Your task to perform on an android device: Open the 1Weather app, Configure the current location in the app
Image 0: 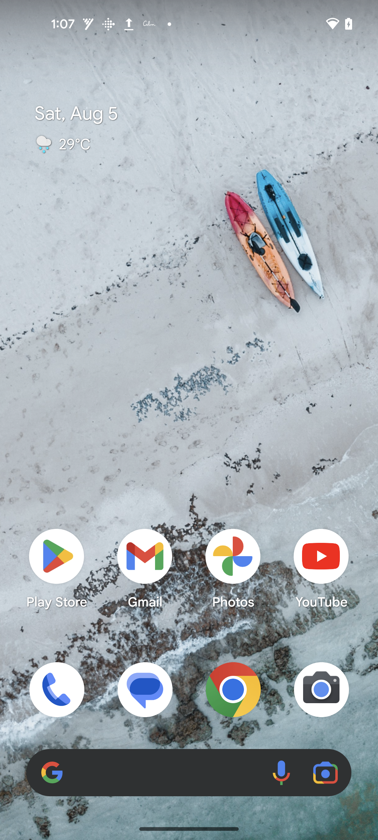
Open the  1Weather app
Step 0: open app "1Weather"
Image 1: 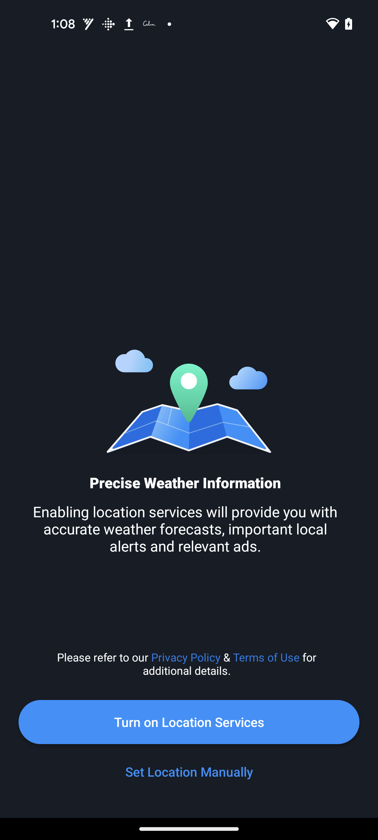
Click on the Turn on Location Services button
Step 1: click (189, 722)
Image 2: 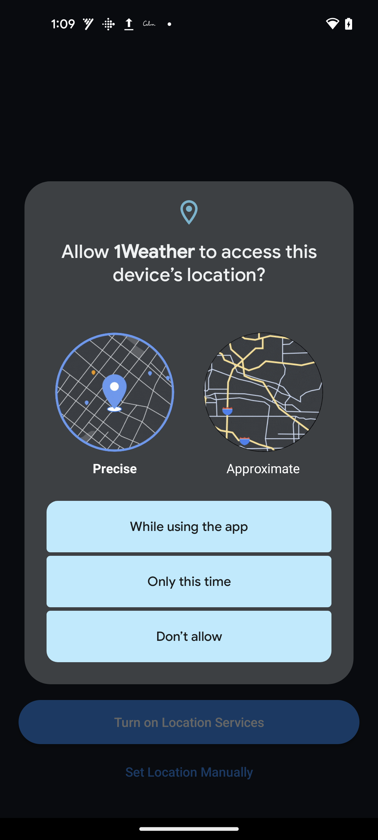
Click on the While using the app button at the window
Step 2: click (189, 526)
Image 3: 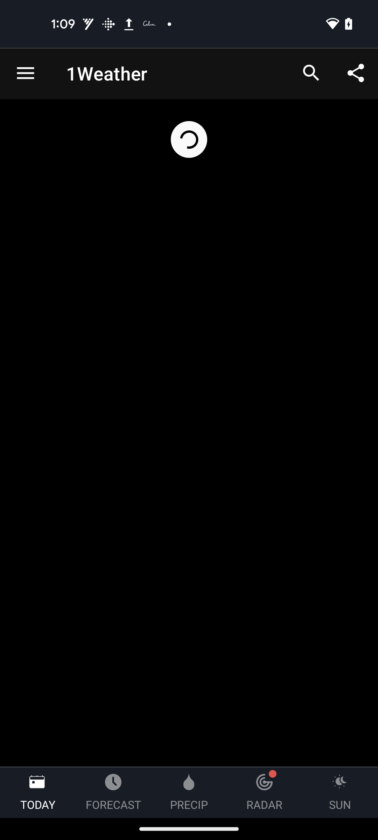
Click on the While using the app button at the window
Step 3: wait
Image 4: 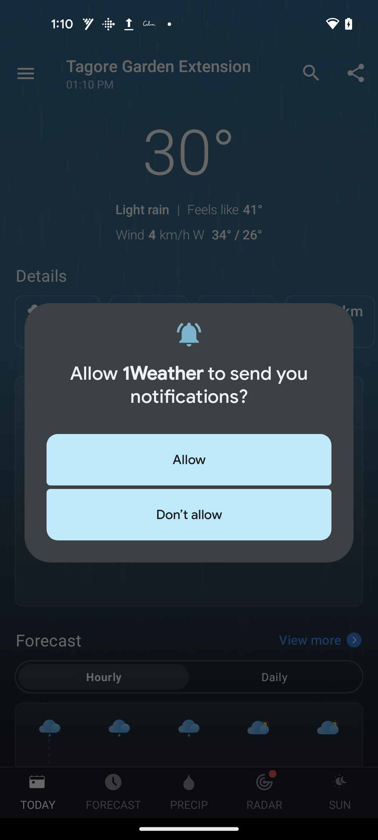
Click on the Don't allow button at the pop up window
Step 4: click (189, 514)
Image 5: 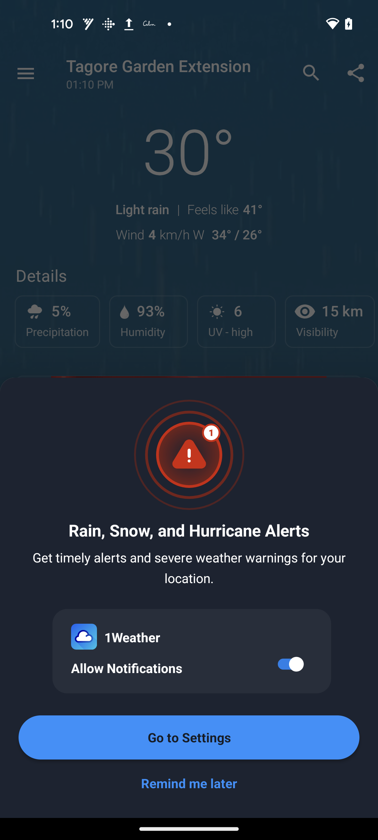
Click on the Remind me later
Step 5: click (189, 789)